Your task to perform on an android device: In the Voice Recorder app, rename the URecorder_202311213_111355 file to the ABC file.
Image 0: 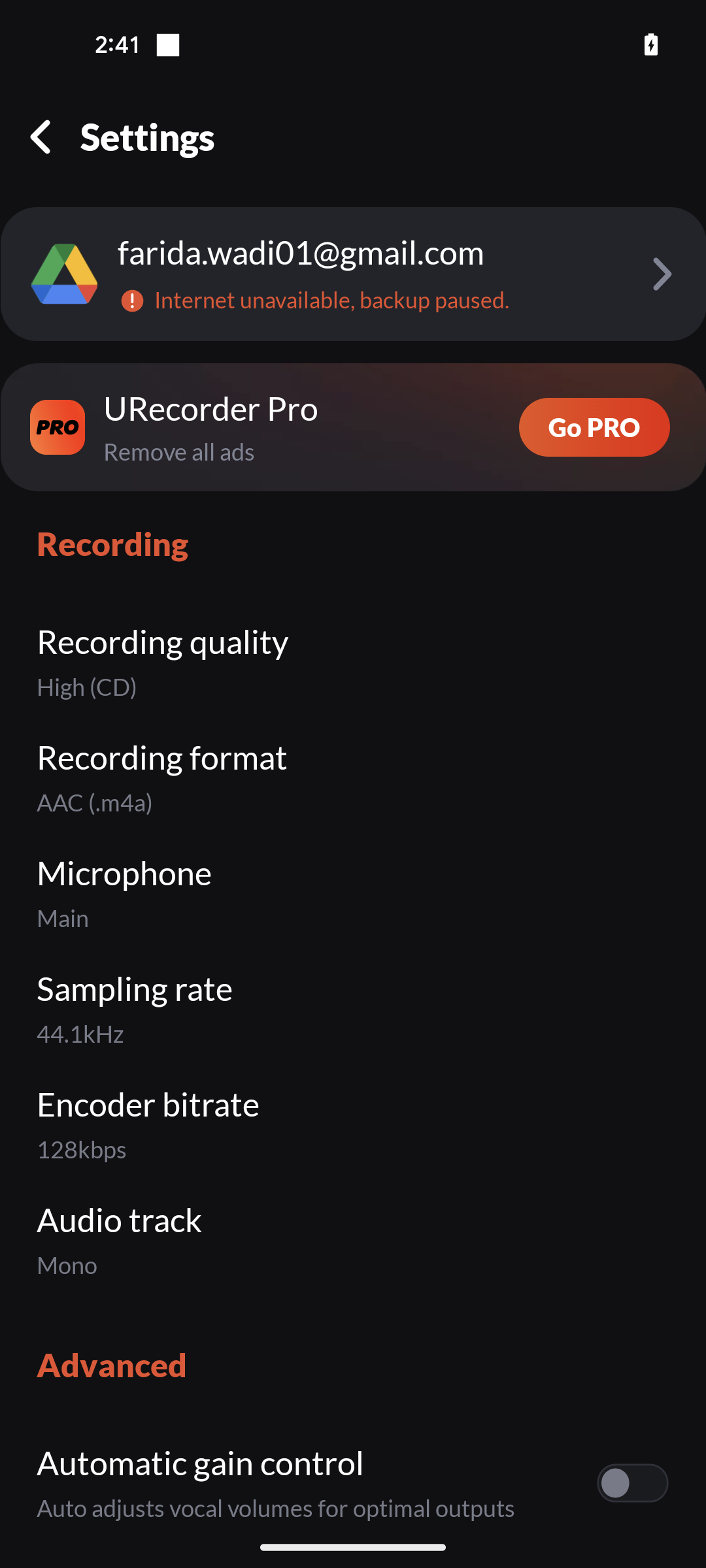
Go back to the previous screen
Step 0: press back button
Image 1: 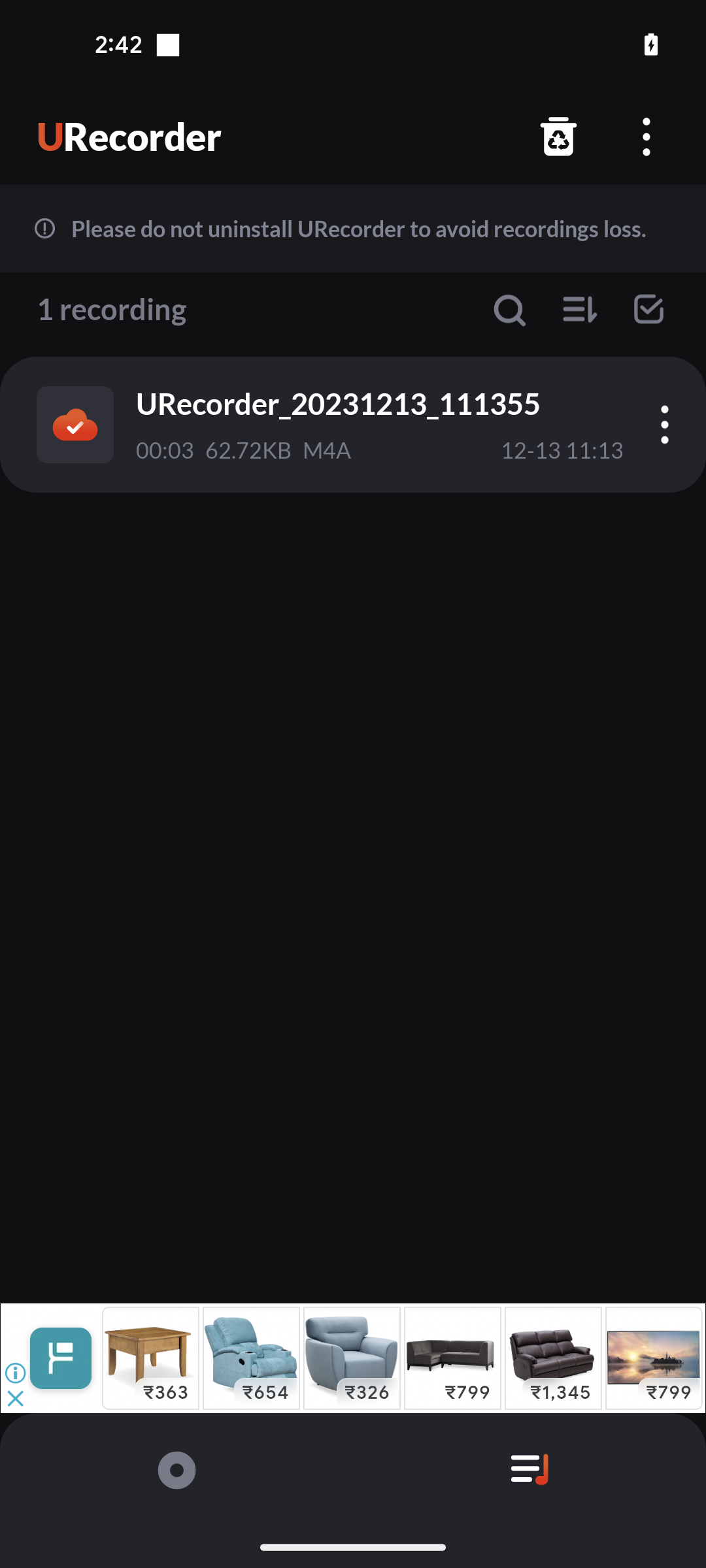
Click on the first audio file
Step 1: click (388, 404)
Image 2: 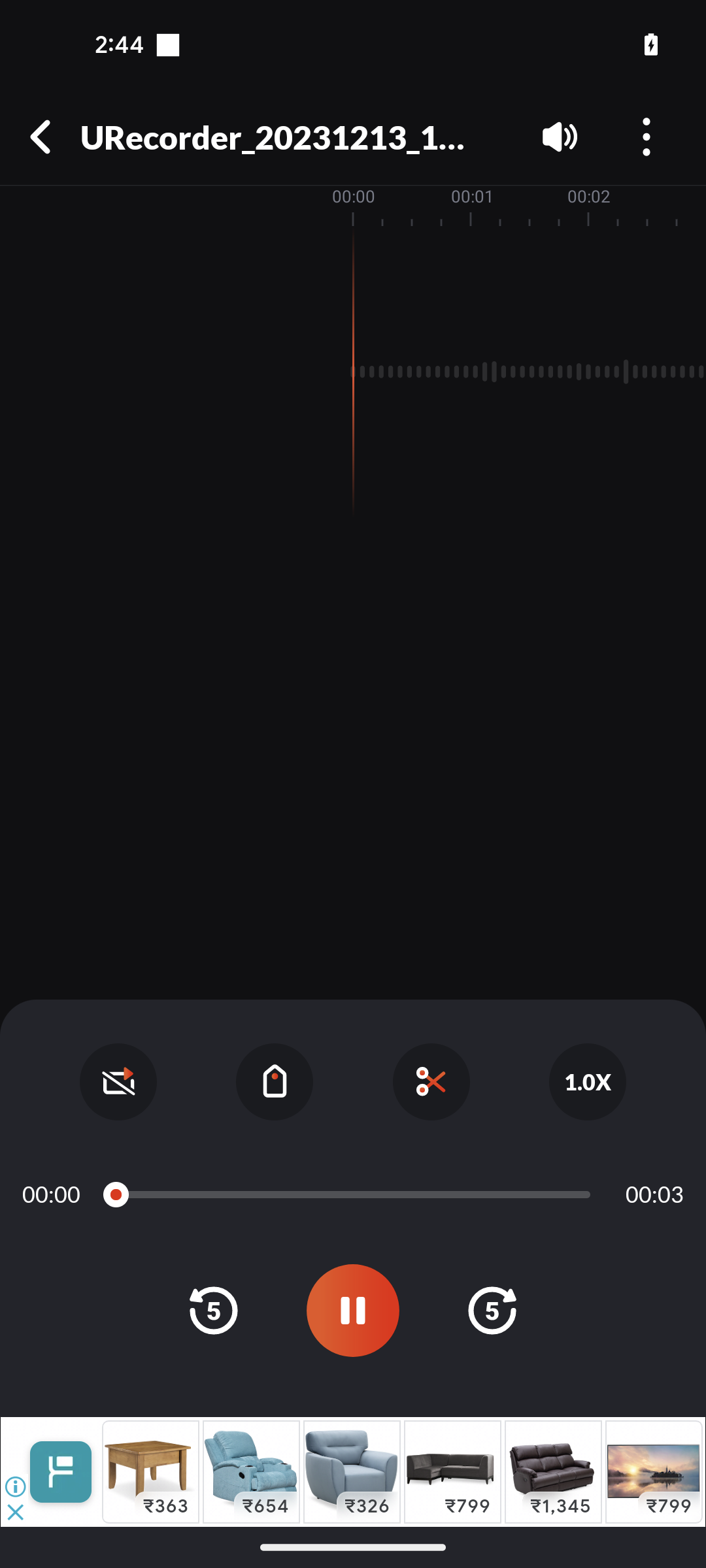
Click on the three dots at the top right corner of the screen
Step 2: click (646, 131)
Image 3: 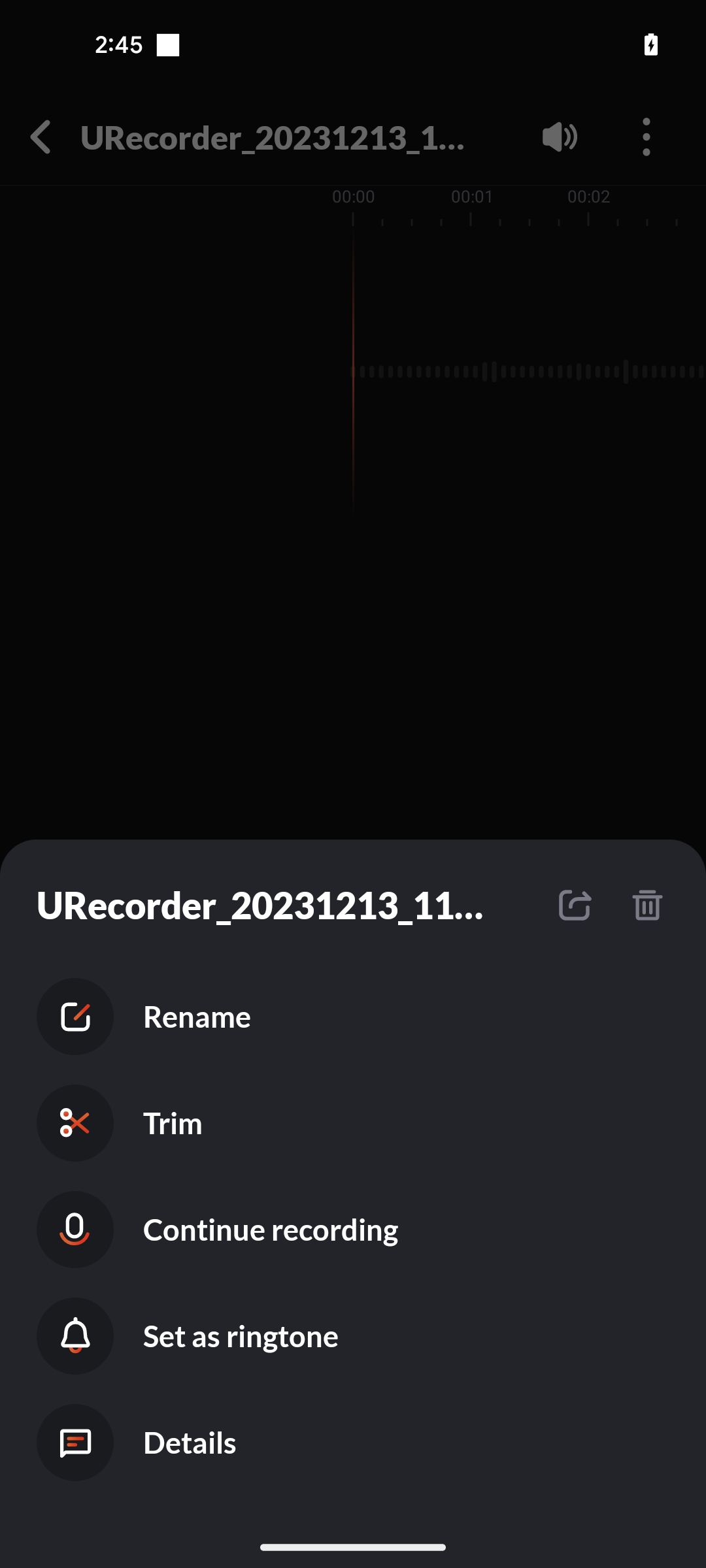
Click on the Rename option
Step 3: click (391, 1016)
Image 4: 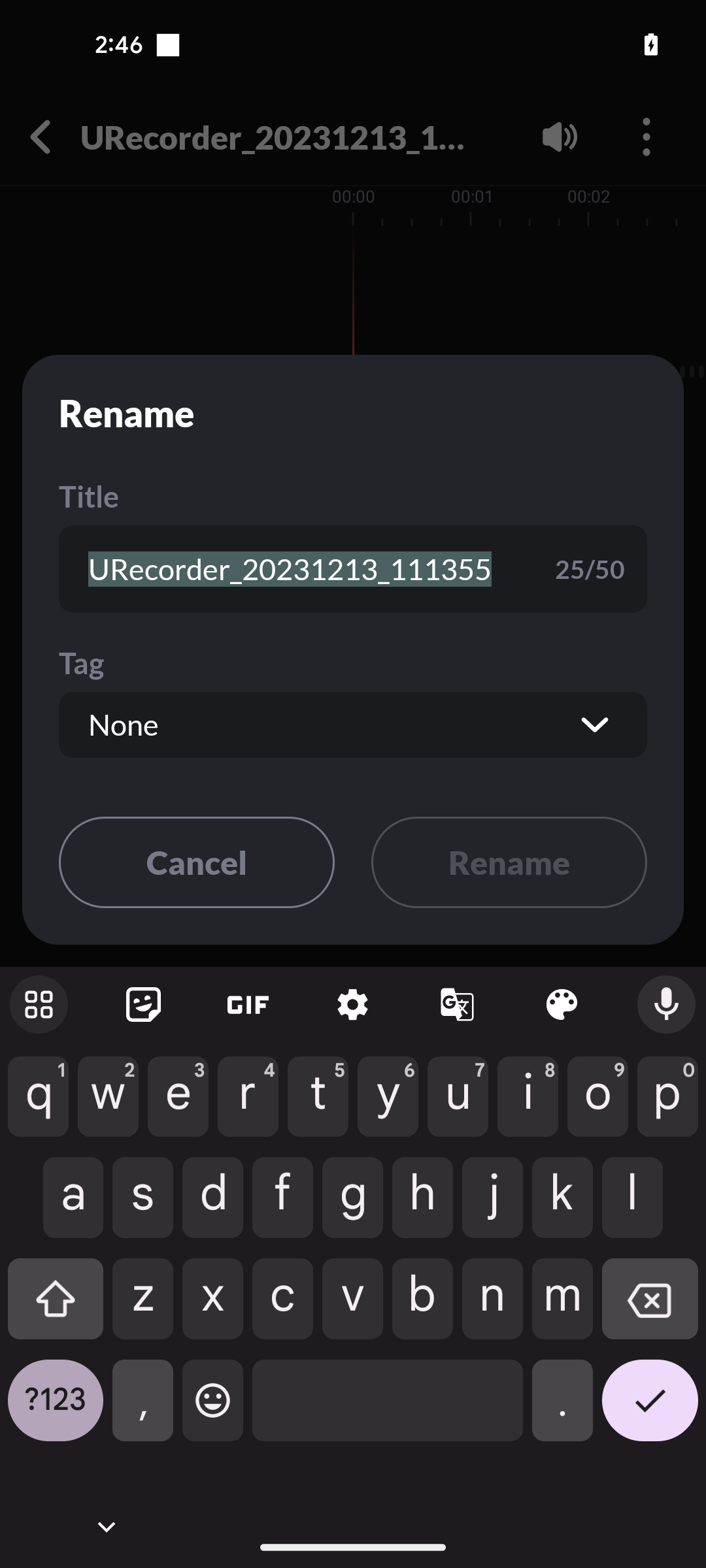
Type ABC
Step 4: type "ABC"
Image 5: 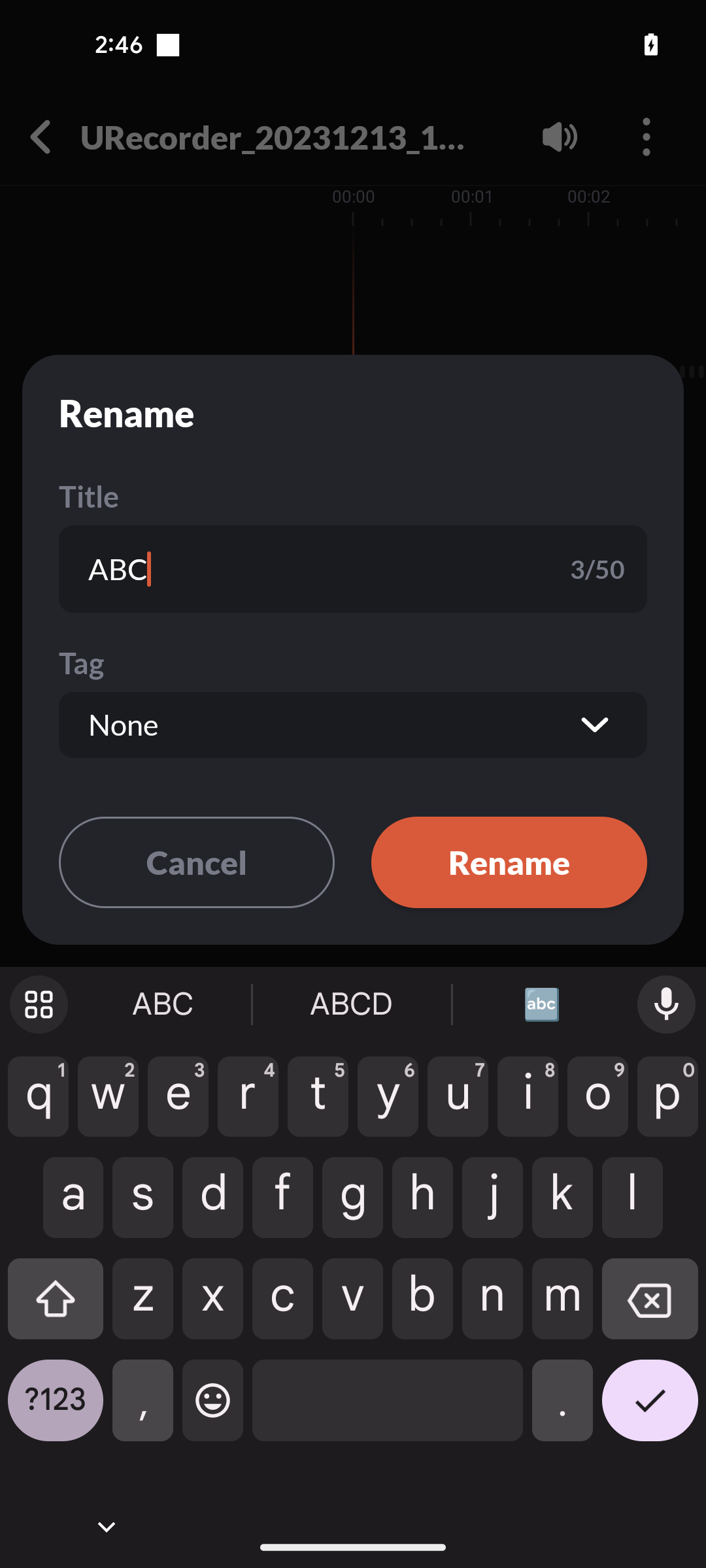
Click on the Rename button
Step 5: click (509, 862)